Your task to perform on an android device: As I am looking for door stoppers, look for the door stoppers in the Stops category in the Amazon app.
Image 0: 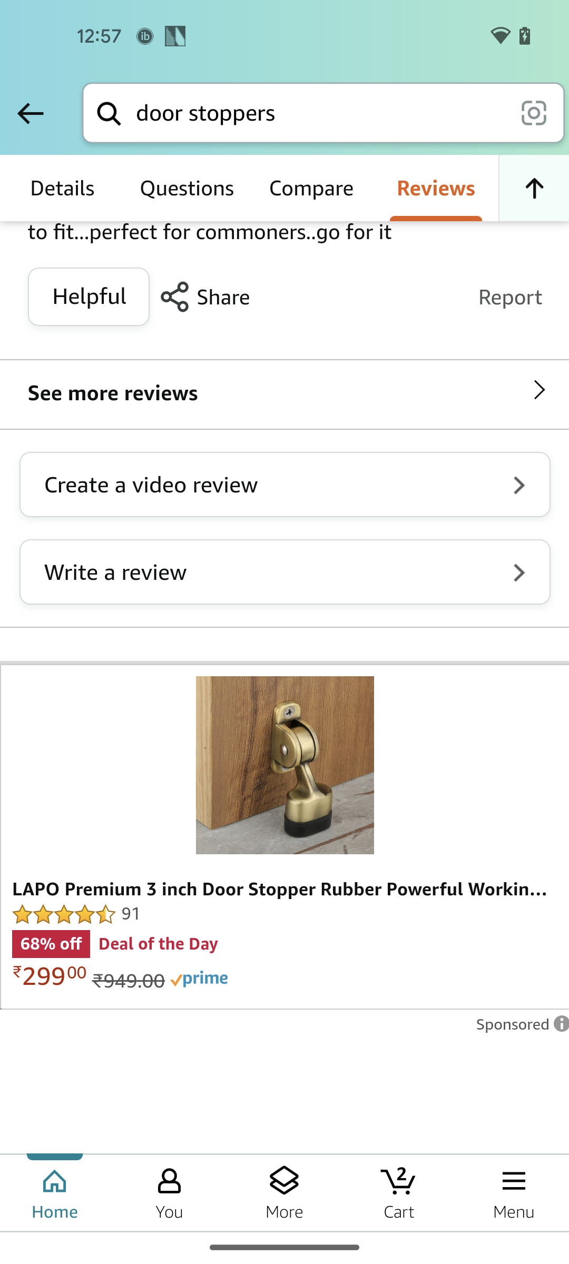
Get back to the previous page of the app
Step 0: press back button
Image 1: 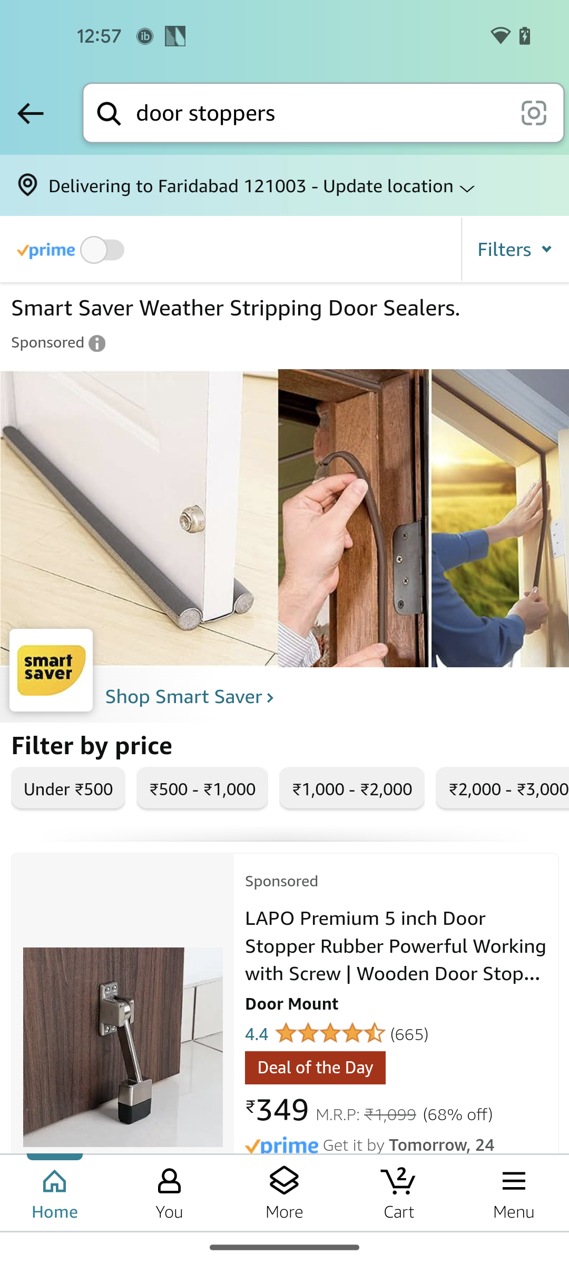
Click on the filter button at the top right of the screen
Step 1: click (515, 249)
Image 2: 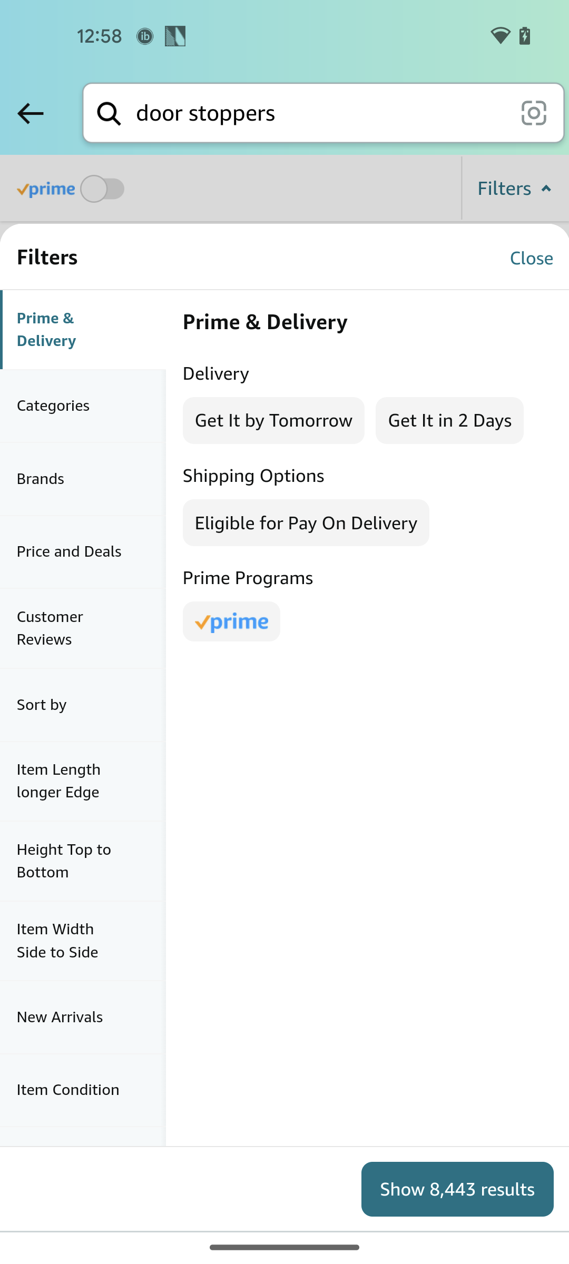
Go to the Categories filter
Step 2: click (83, 405)
Image 3: 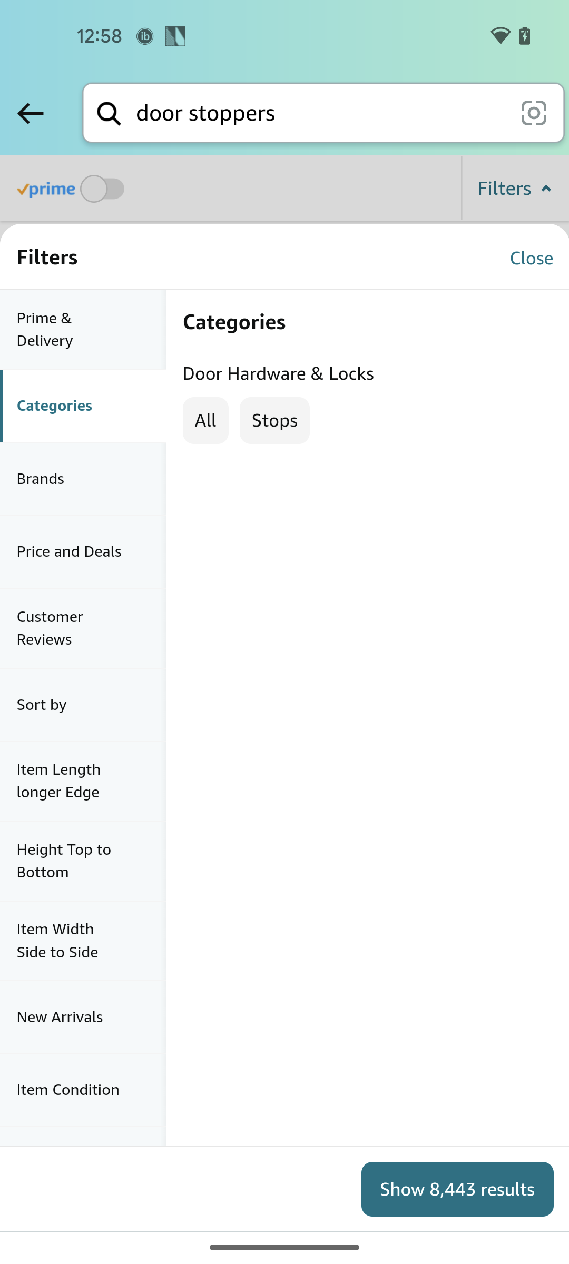
Select the Stops category filters 
Step 3: click (274, 420)
Image 4: 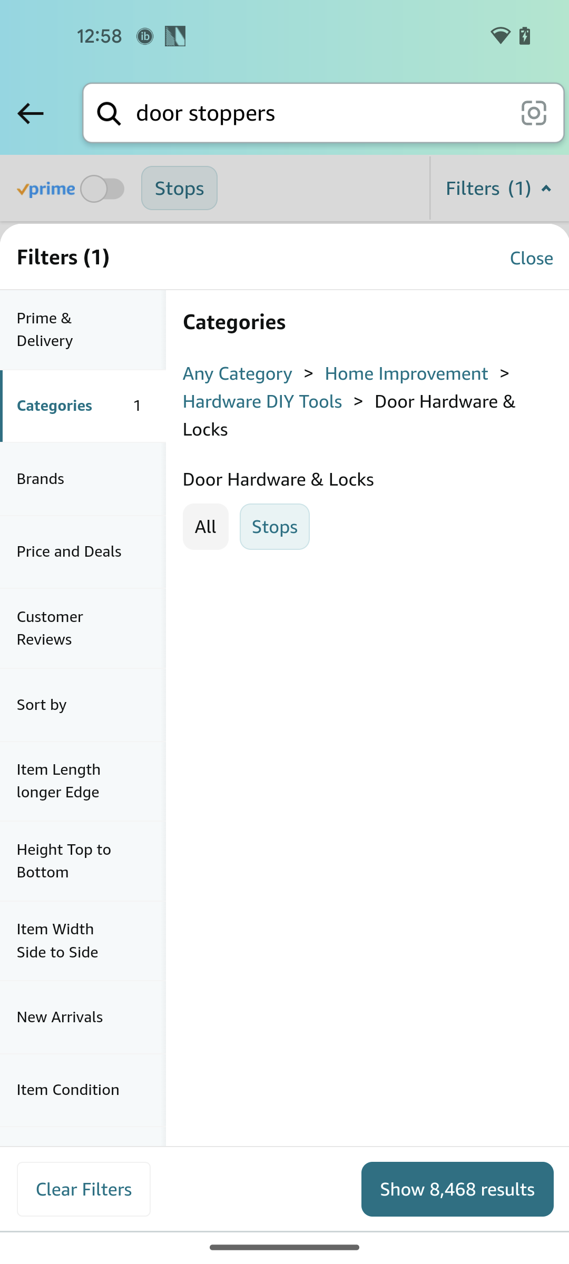
Click on the Show results button 
Step 4: click (456, 1188)